Your task to perform on an android device: In the Color app, select the Circle and draw a circle on the Sheet.
Image 0: 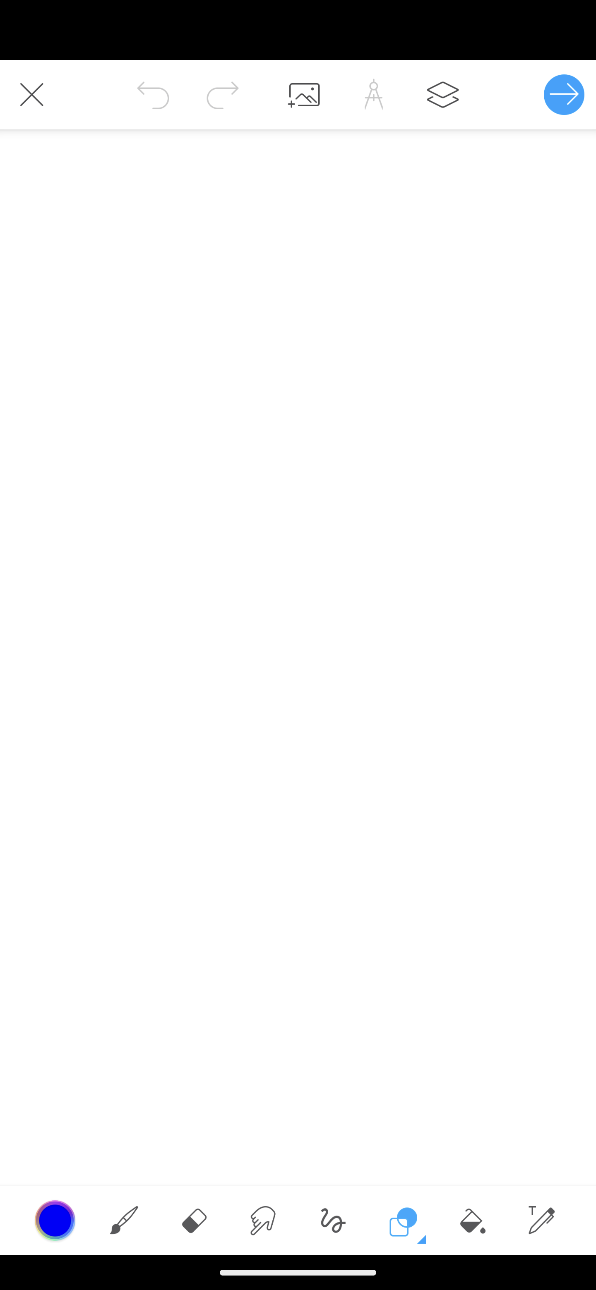
Click on the shapes button at the bottom of the screen
Step 0: click (406, 1217)
Image 1: 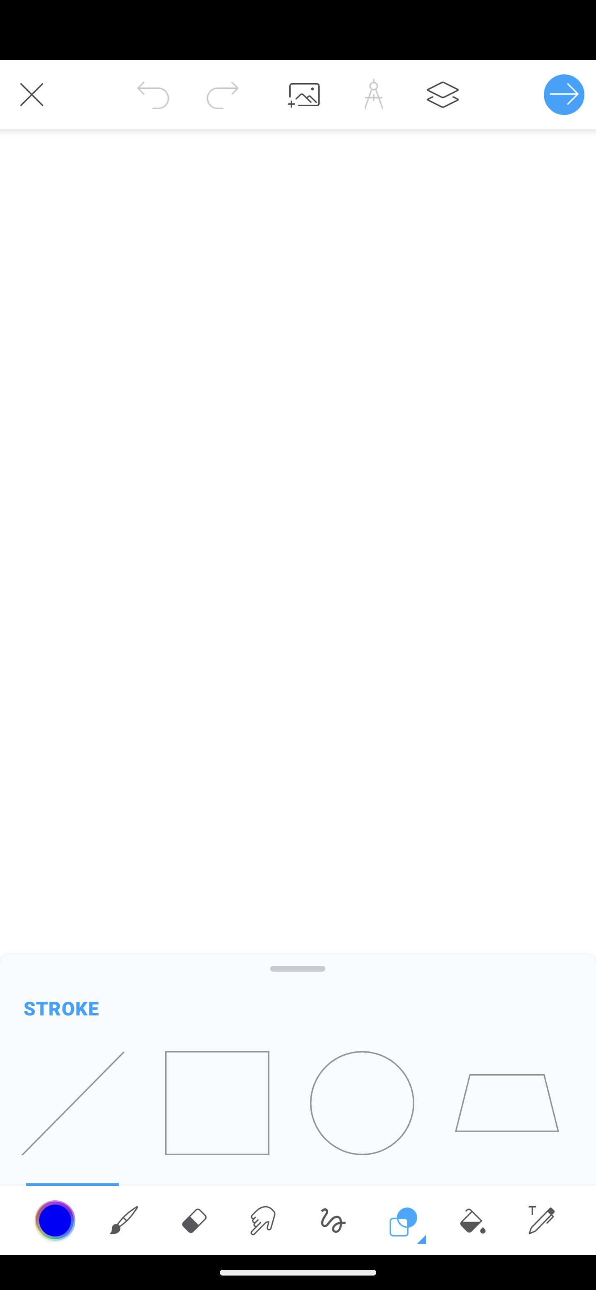
Click on the circle
Step 1: click (378, 1113)